Your task to perform on an android device: I want to track the status of the train from 08:04 a.m. to 01:53 p.m., so track the status of this train in the Rome2Rio app.
Image 0: 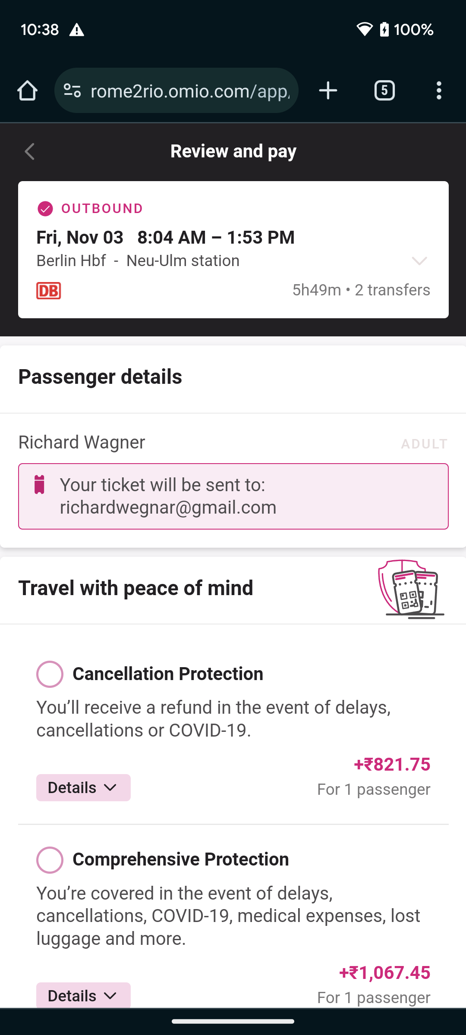
Go back to the previous page to view the status of this train.
Step 0: press back button
Image 1: 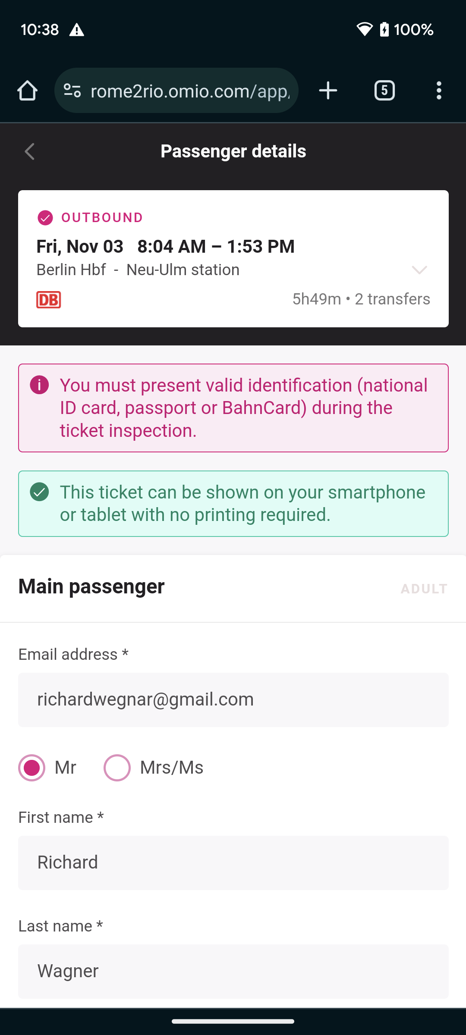
Go back to the previous page to view the status of this train.
Step 1: press back button
Image 2: 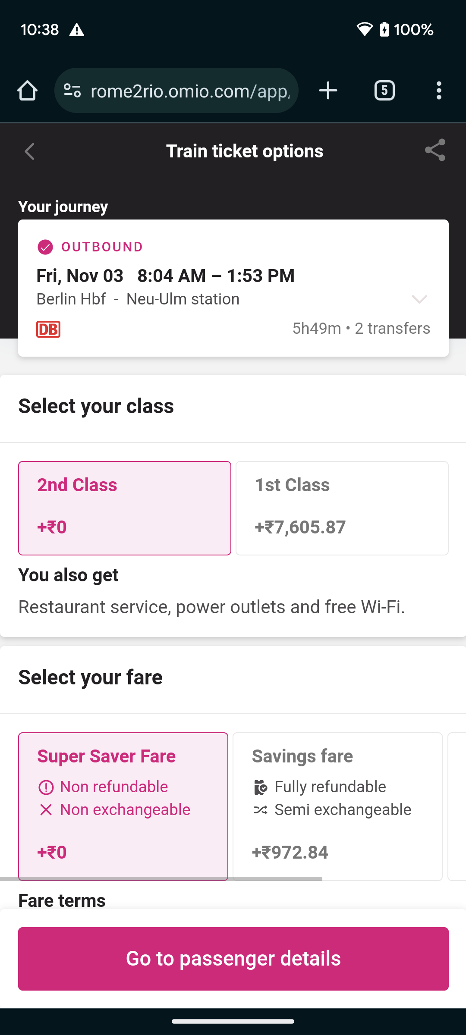
Go back to the previous page to view the status of this train.
Step 2: press back button
Image 3: 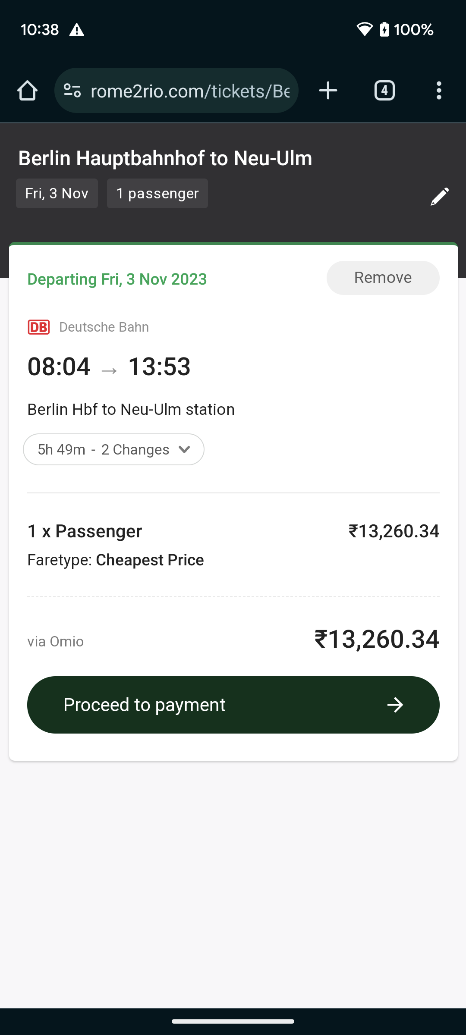
Go back to the previous page to view the status of this train.
Step 3: press back button
Image 4: 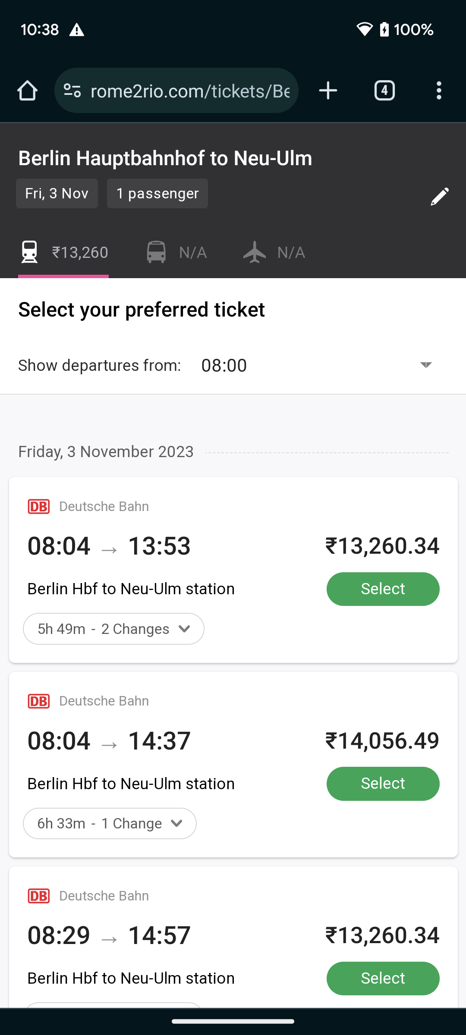
Go back to the previous page to view the status of this train.
Step 4: press back button
Image 5: 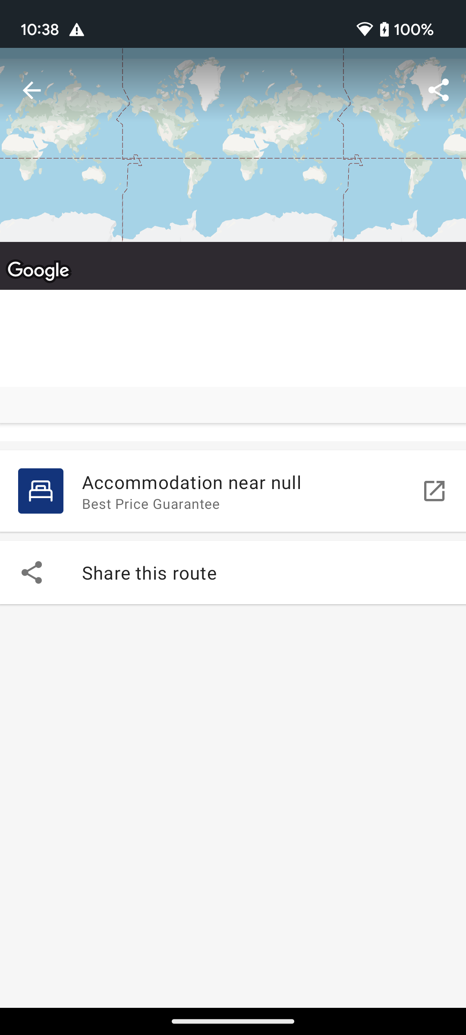
Go back to the previous page to view the status of this train.
Step 5: wait